Your task to perform on an android device: Using the adidas app, compare the prices of various shoe types from the same brand.
Image 0: 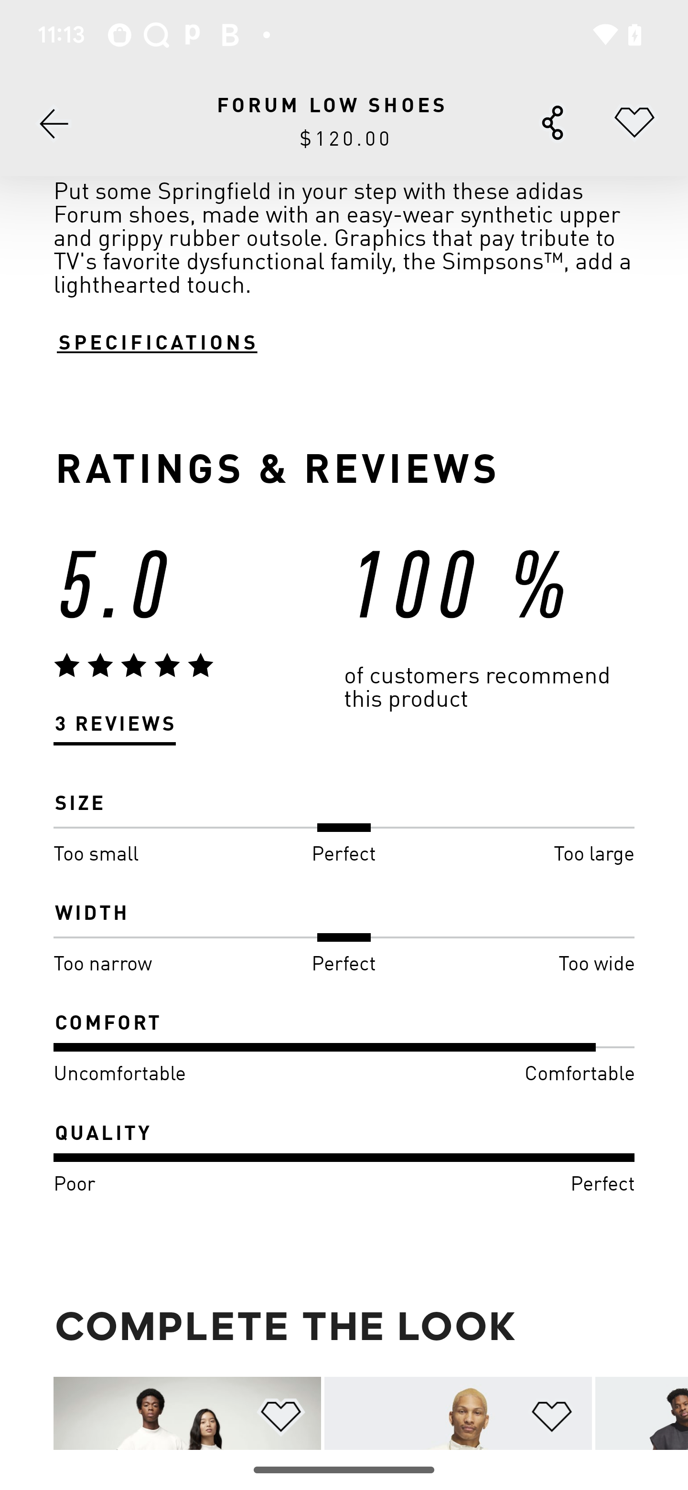
Swipe up on the screen to view more article
Step 0: scroll down
Image 1: 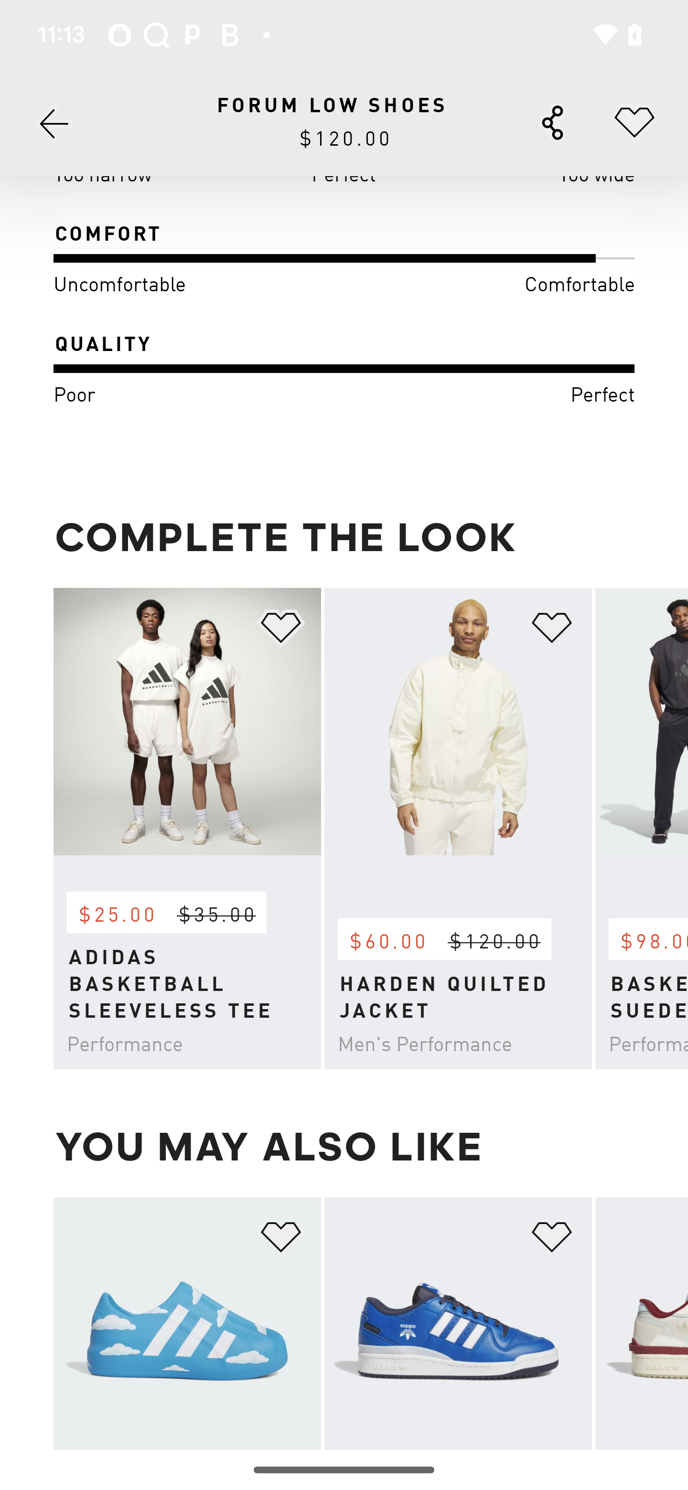
Swipe up on the screen to view more article
Step 1: scroll down
Image 2: 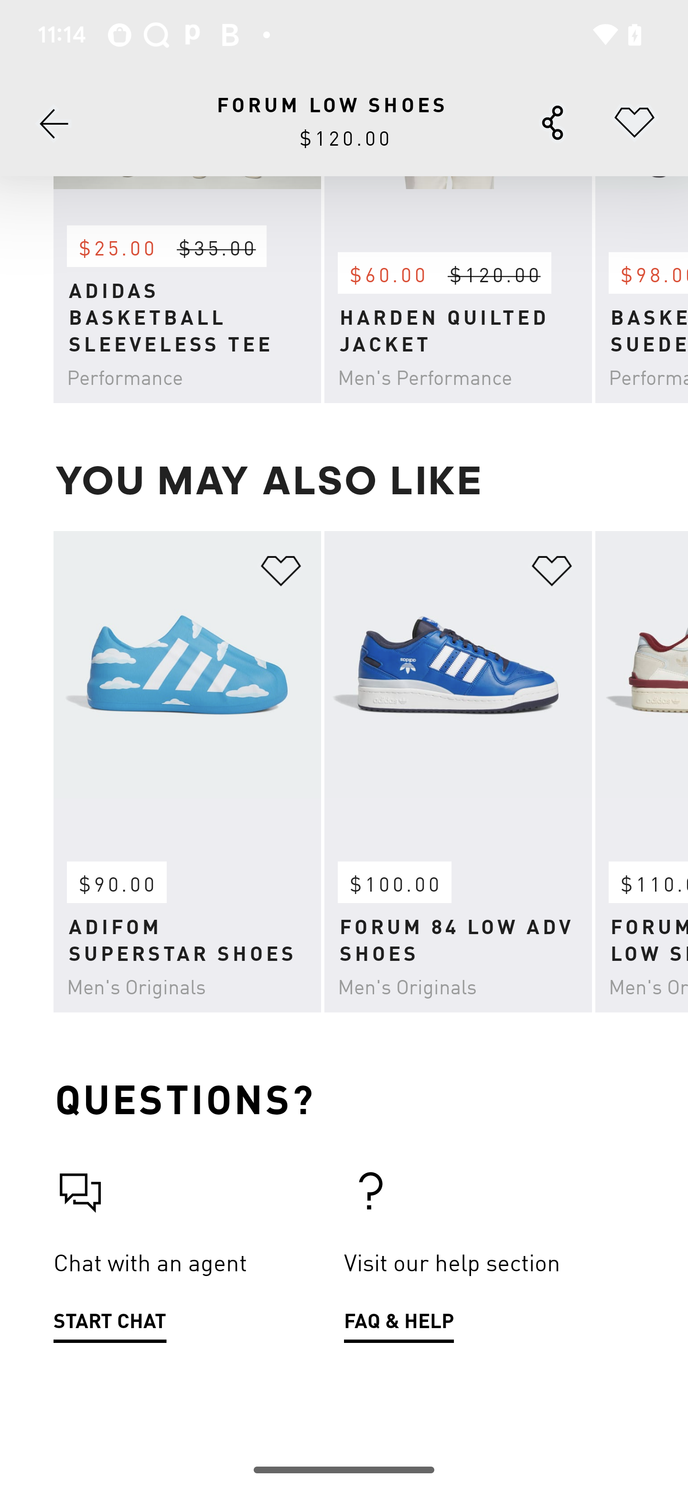
Swipe towards the left to view or compare more shoes
Step 2: scroll right
Image 3: 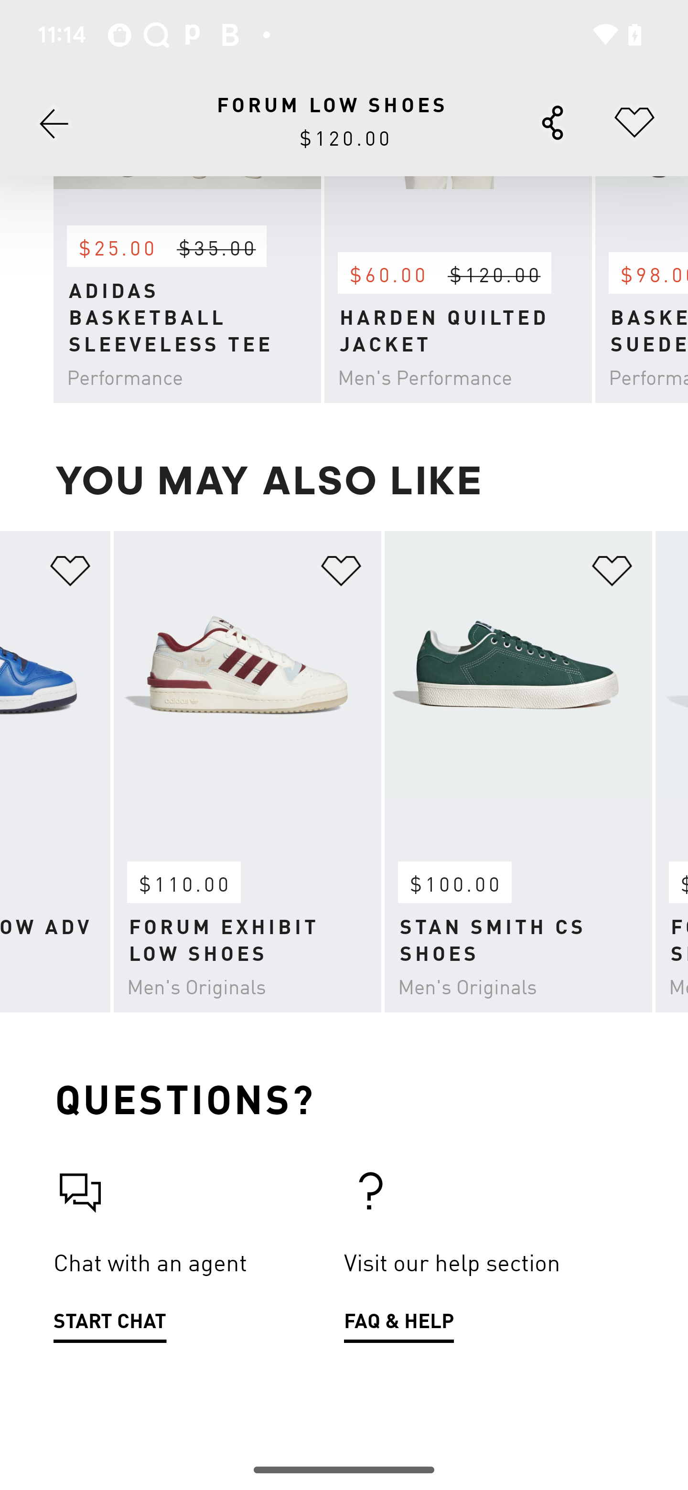
Swipe towards the left to view or compare more shoes
Step 3: scroll right